Your task to perform on an android device: Open my favorite music artist's videos, Georges Bizet, and share videos of my friend by email on the YouTube app.
Image 0: 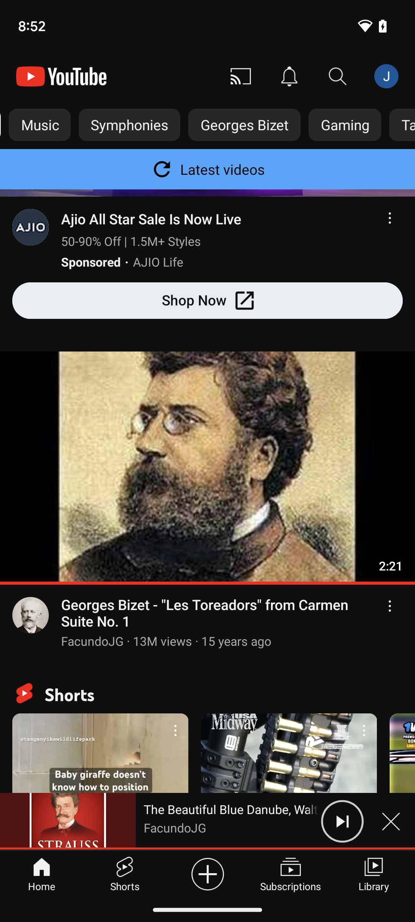
Tap on the first video that appears on the screen.
Step 0: click (207, 512)
Image 1: 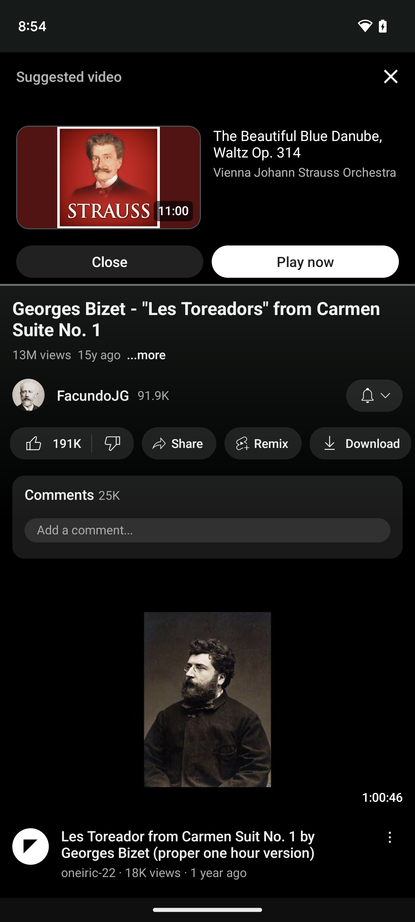
Tap on the share option present on the screen below the video.
Step 1: click (179, 443)
Image 2: 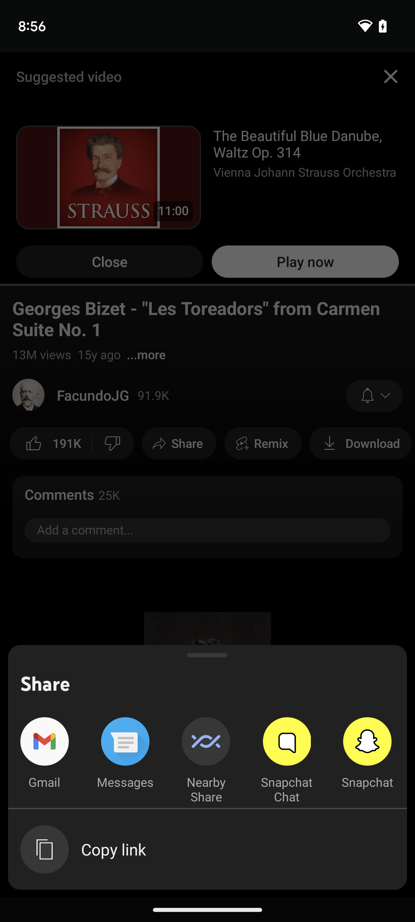
Click on the gmail
Step 2: click (44, 753)
Image 4: 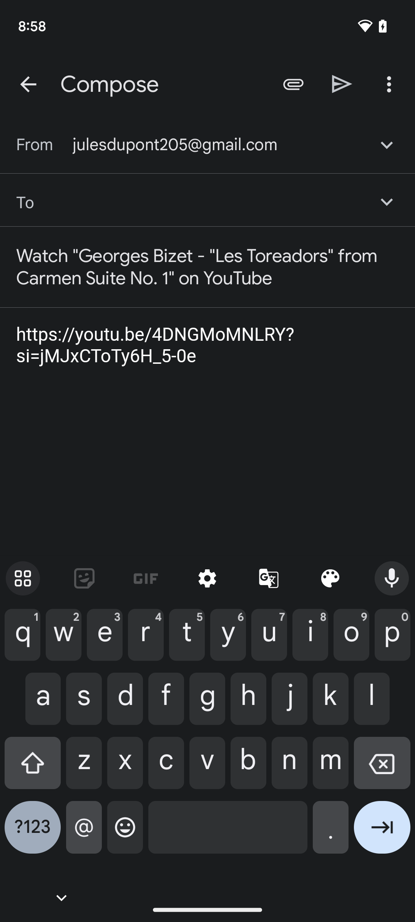
Fill out the gmail to share video
Step 4: type "jeetu945424@gmail.com"
Image 5: 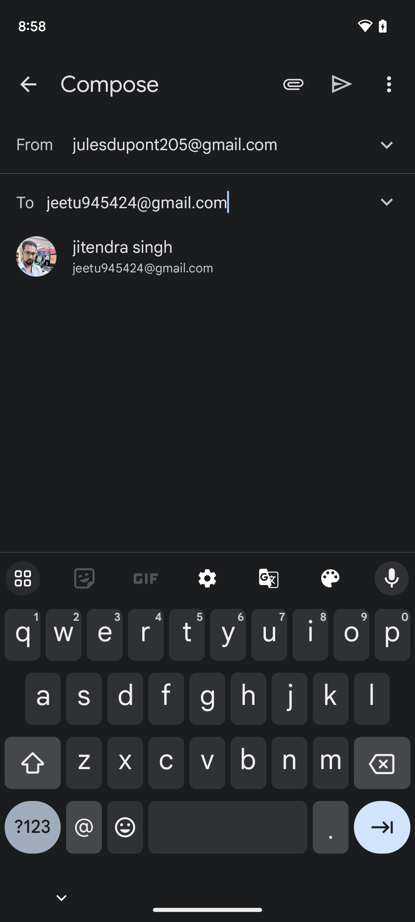
Tap on the arrow present at the bottom right corner of the screen.
Step 5: click (382, 833)
Image 6: 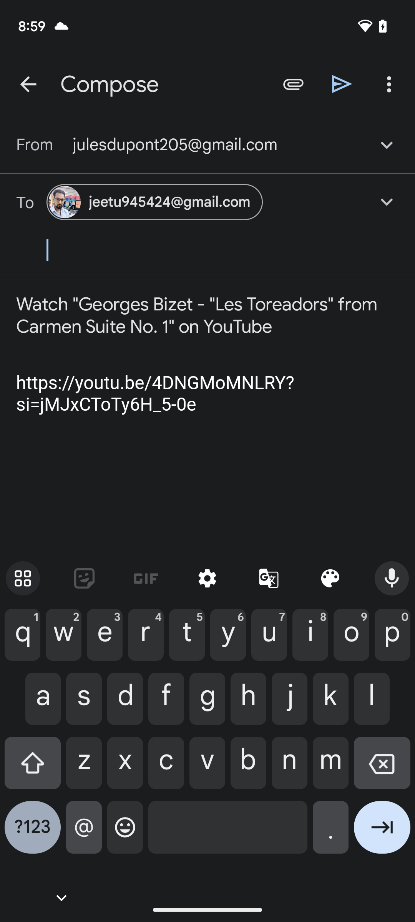
Tap on the arrow present at the bottom right corner of the screen.
Step 6: click (382, 833)
Image 7: 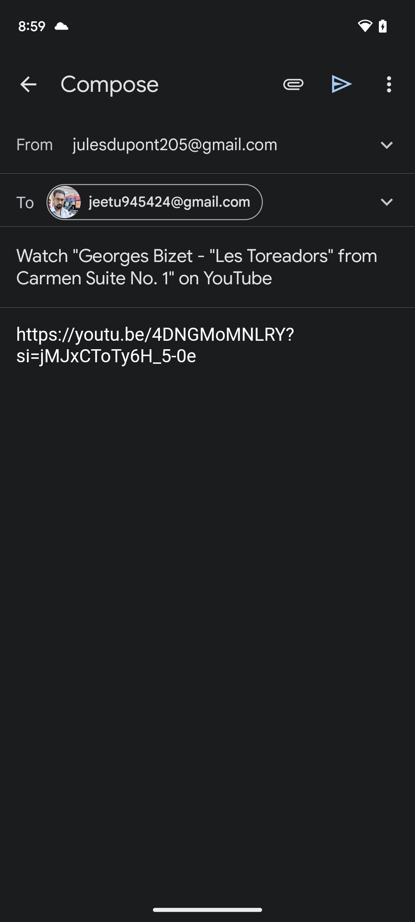
Tap on the sent arrow present in the upper right corner of the screen.
Step 7: click (342, 84)